Your task to perform on an android device: Search for On shoes on the Flipkart app so that I can go to the gym in the morning.
Image 0: 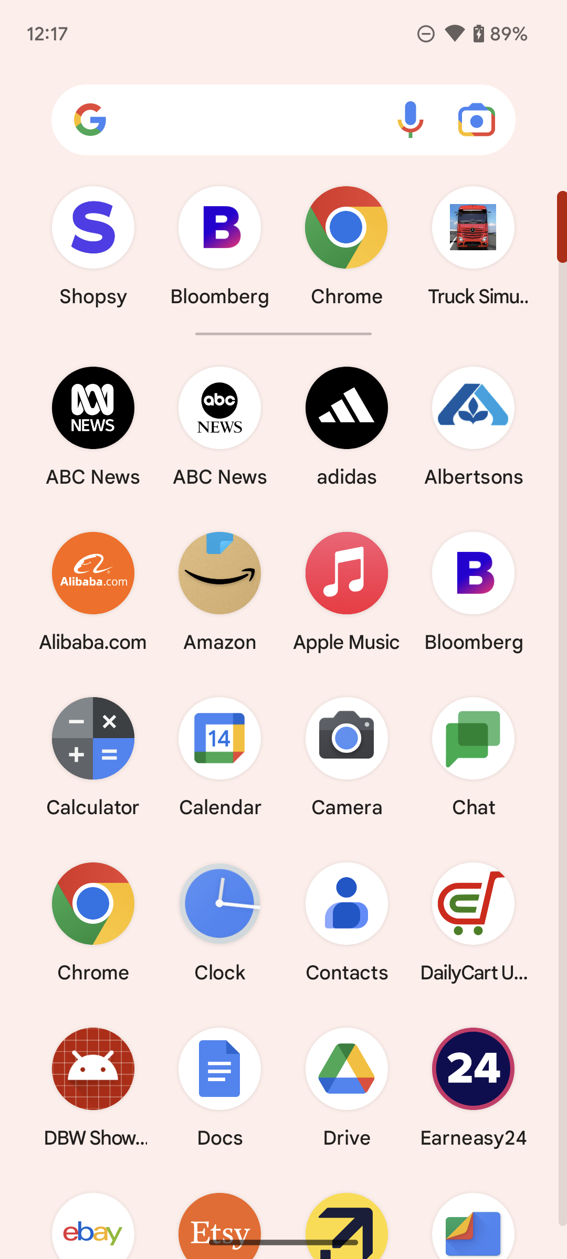
Open Flipkart app.
Step 0: open app "Flipkart"
Image 1: 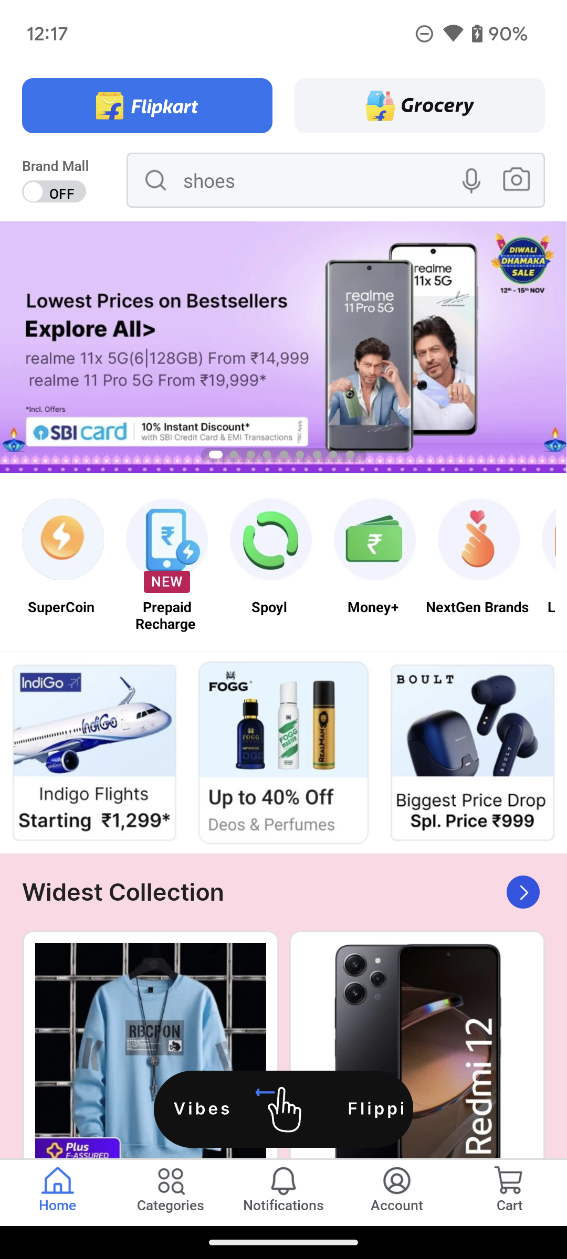
Click on the search bar on the screen.
Step 1: click (319, 180)
Image 2: 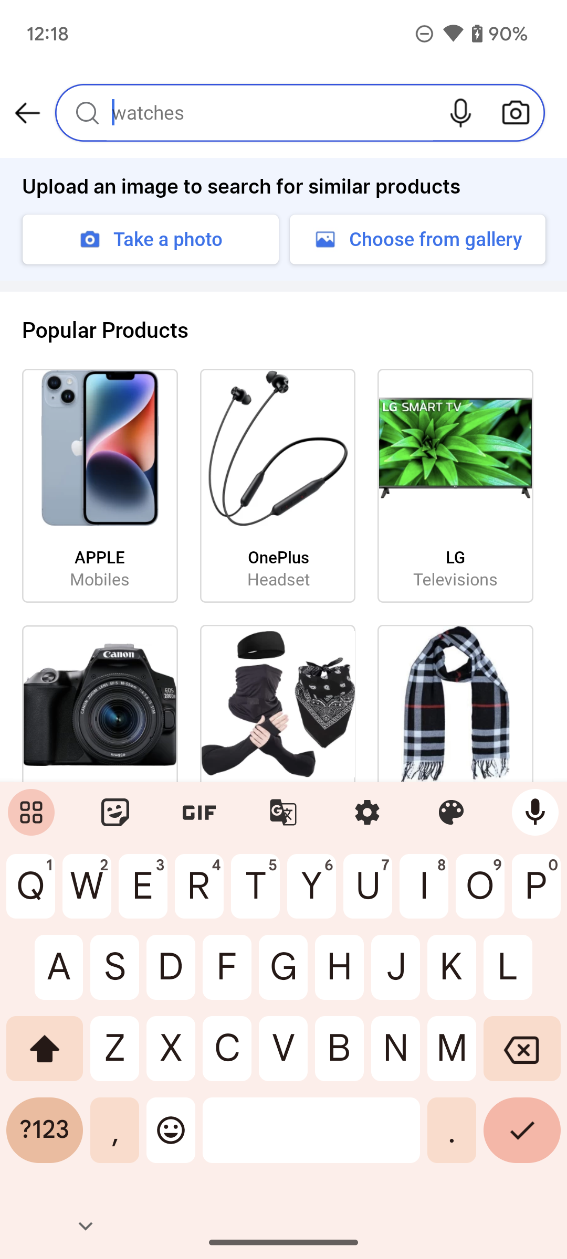
Type On shoes on the screen.
Step 2: type "On shoes"
Image 3: 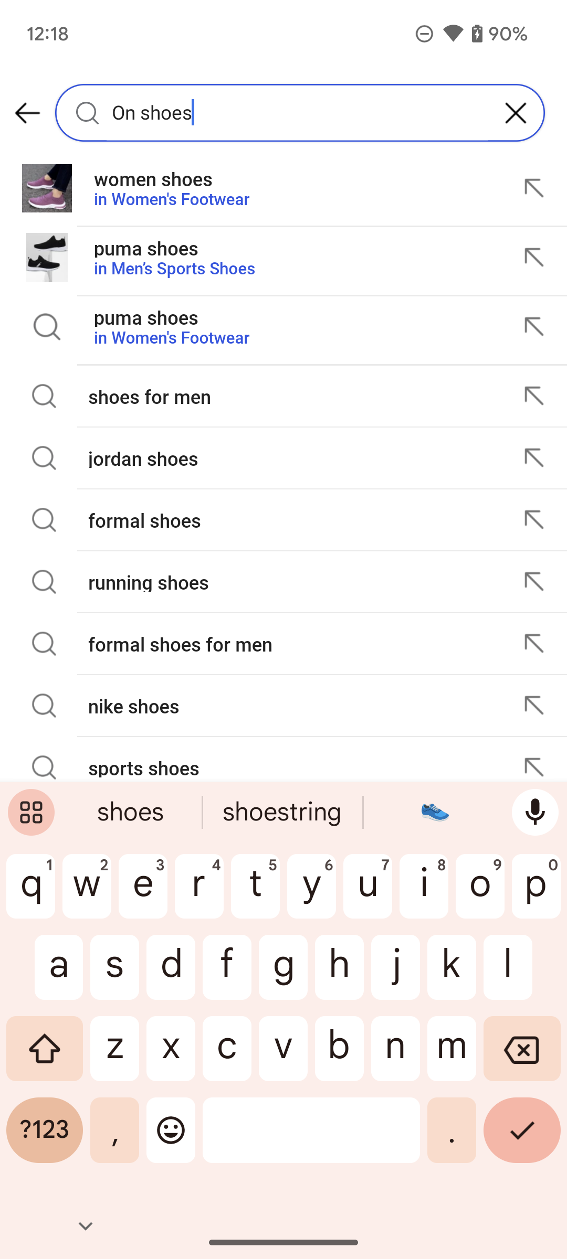
Click on the Shoes for men option on the screen.
Step 3: click (264, 396)